Your task to perform on an android device: Click on the PREPARATION option Below Bookmark icon
Image 0: 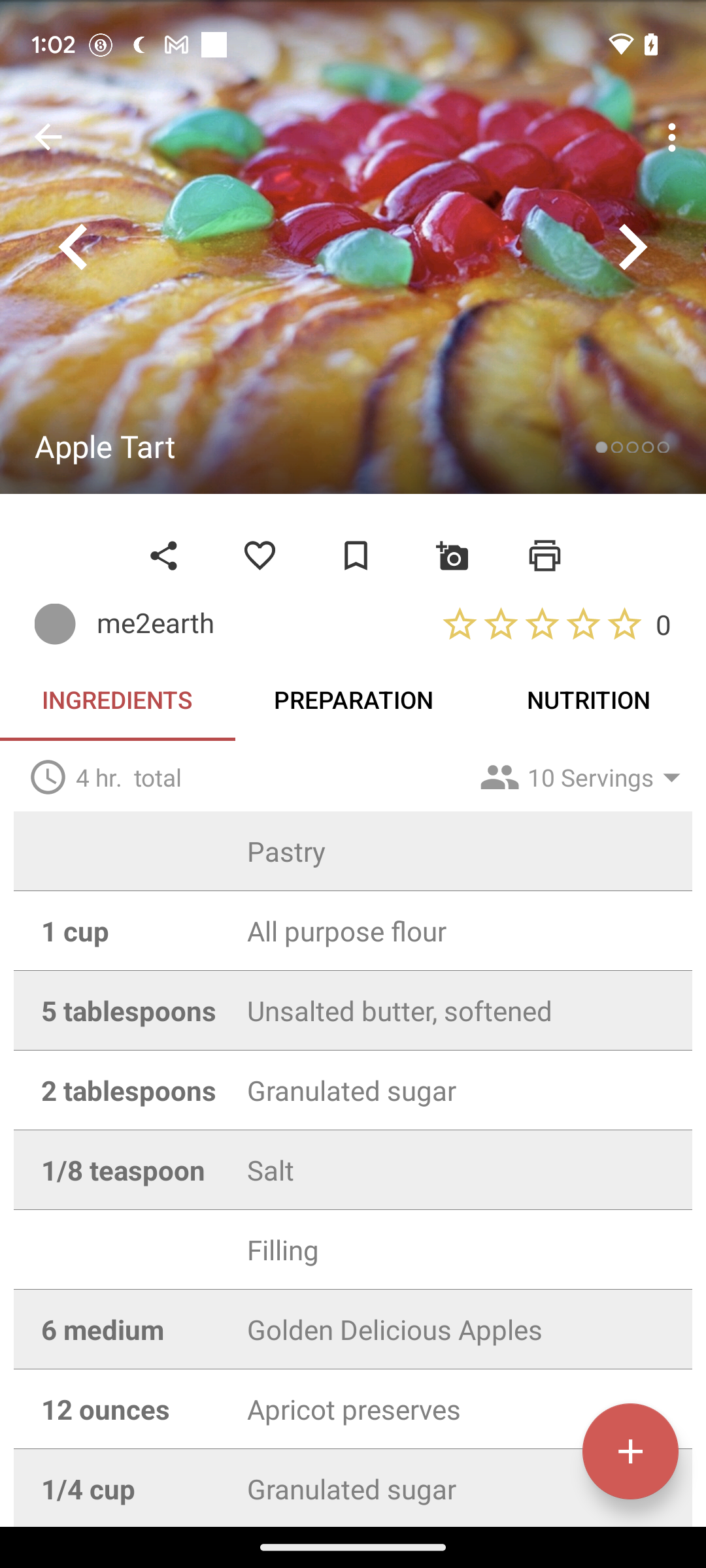
Step 0: click (353, 699)
Image 1: 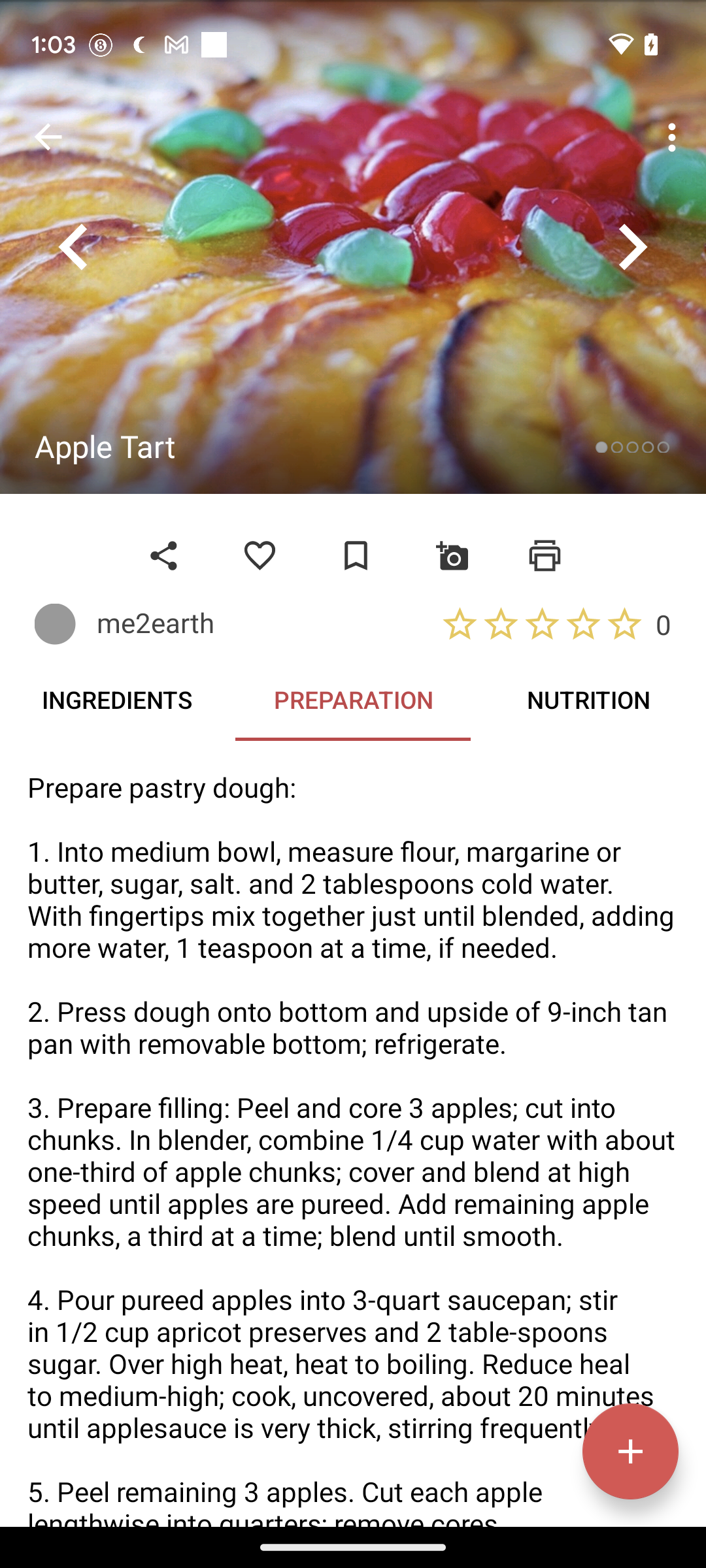
Scroll Up
Step 1: scroll down
Image 2: 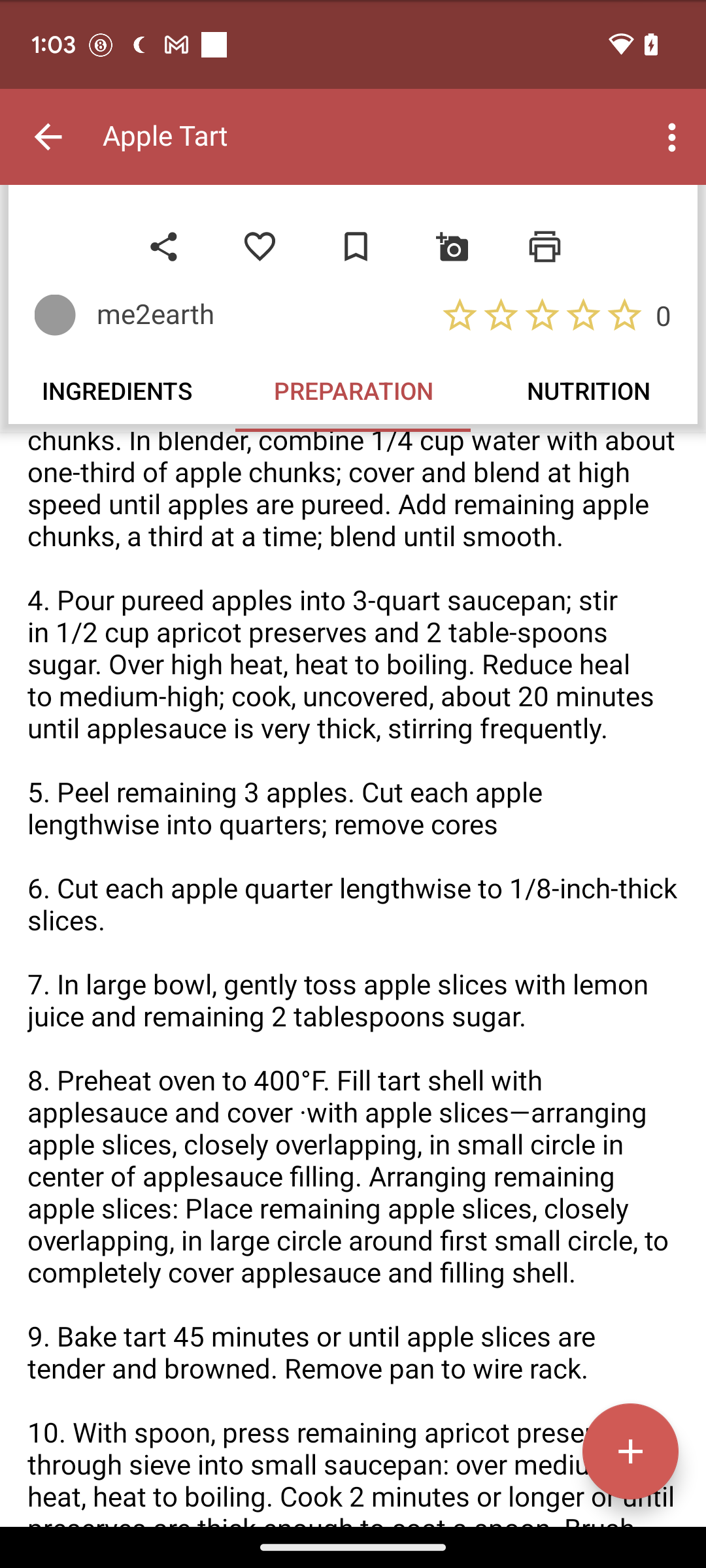
Scroll Up
Step 2: scroll down
Image 3: 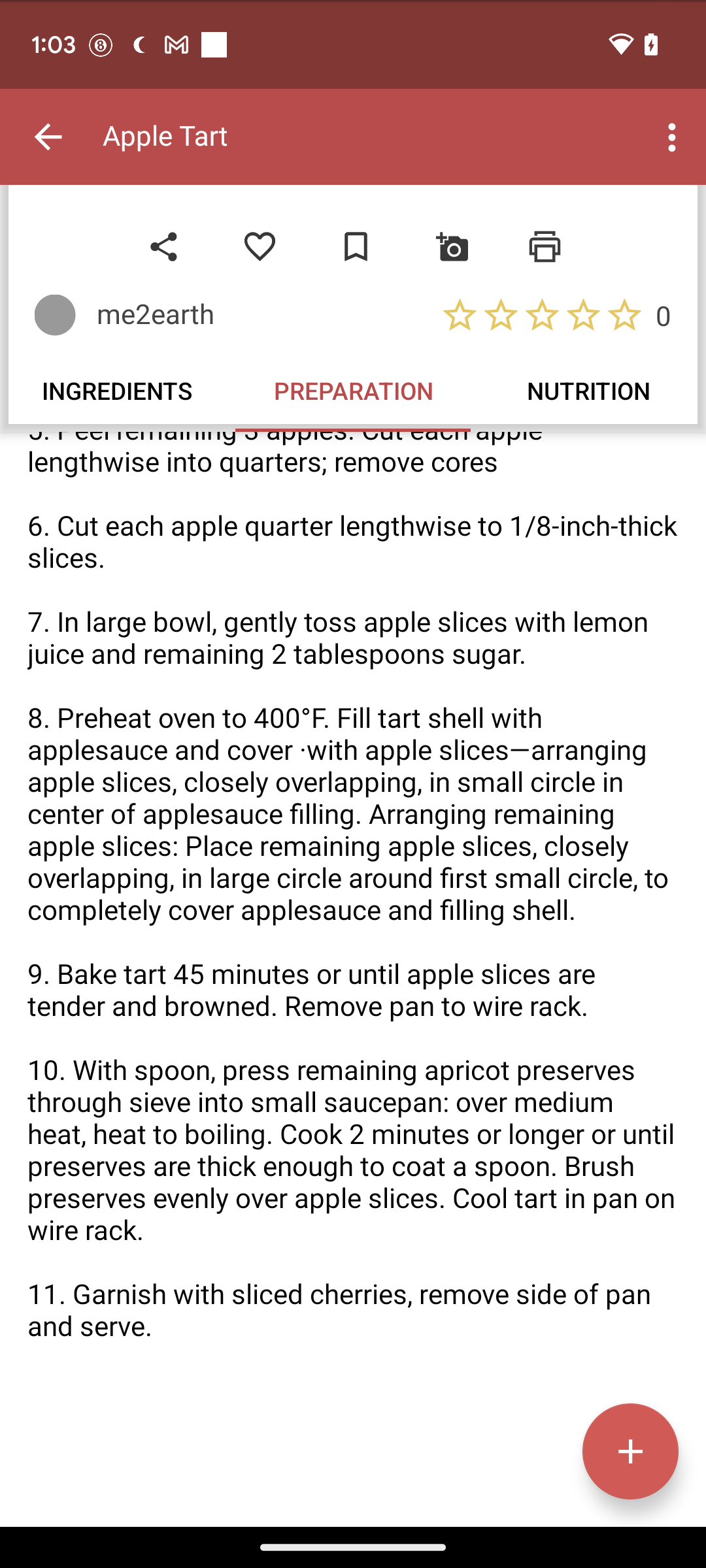
Scroll Up
Step 3: scroll down